Your task to perform on an android device: I feel like I need to add an extra 10 seconds of recovery to my training regimen since I am so tired after my first session of the day. 
Image 0: 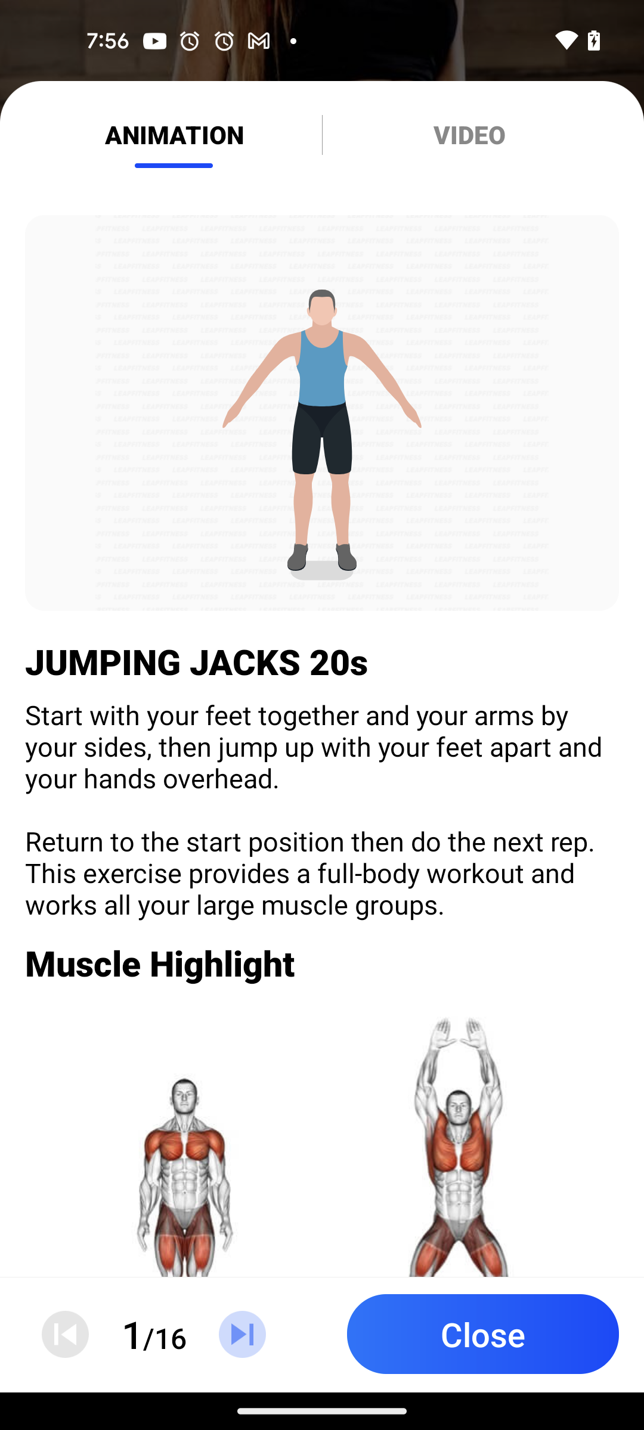
Go back to the previous page
Step 0: press back button
Image 2: 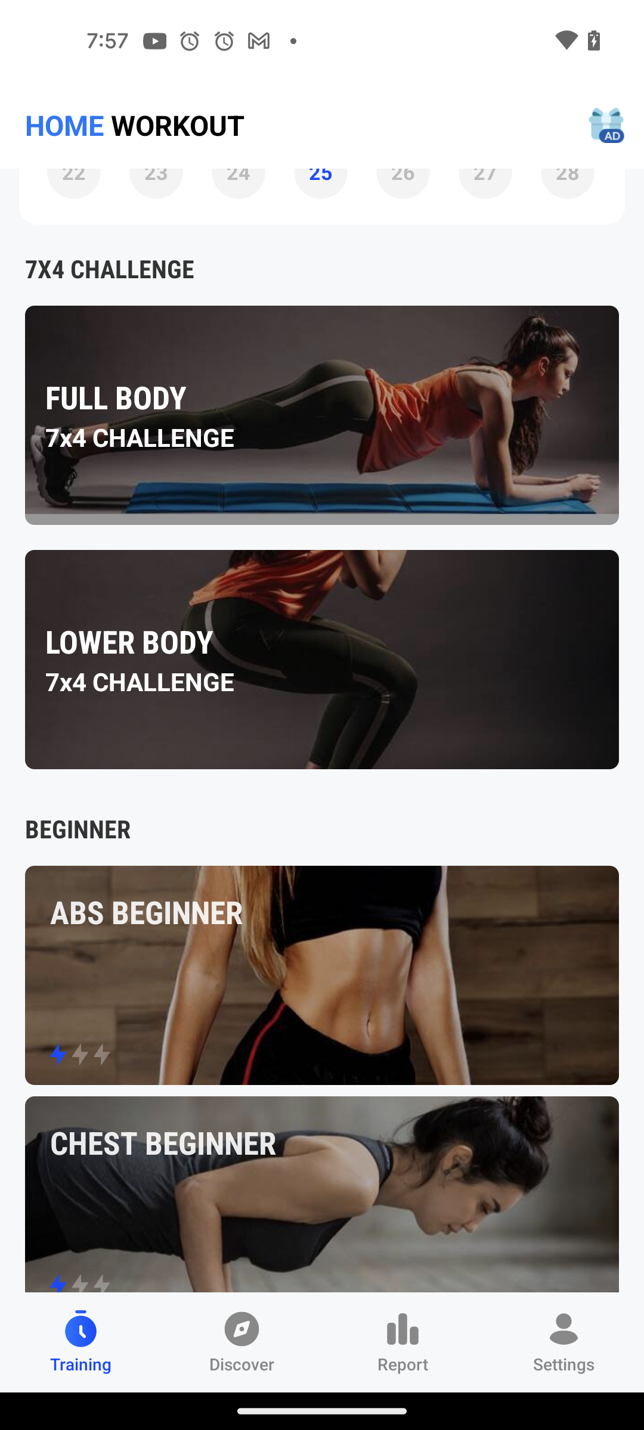
Tap on the settings option at the bottom right corner of the screen
Step 2: click (563, 1363)
Image 3: 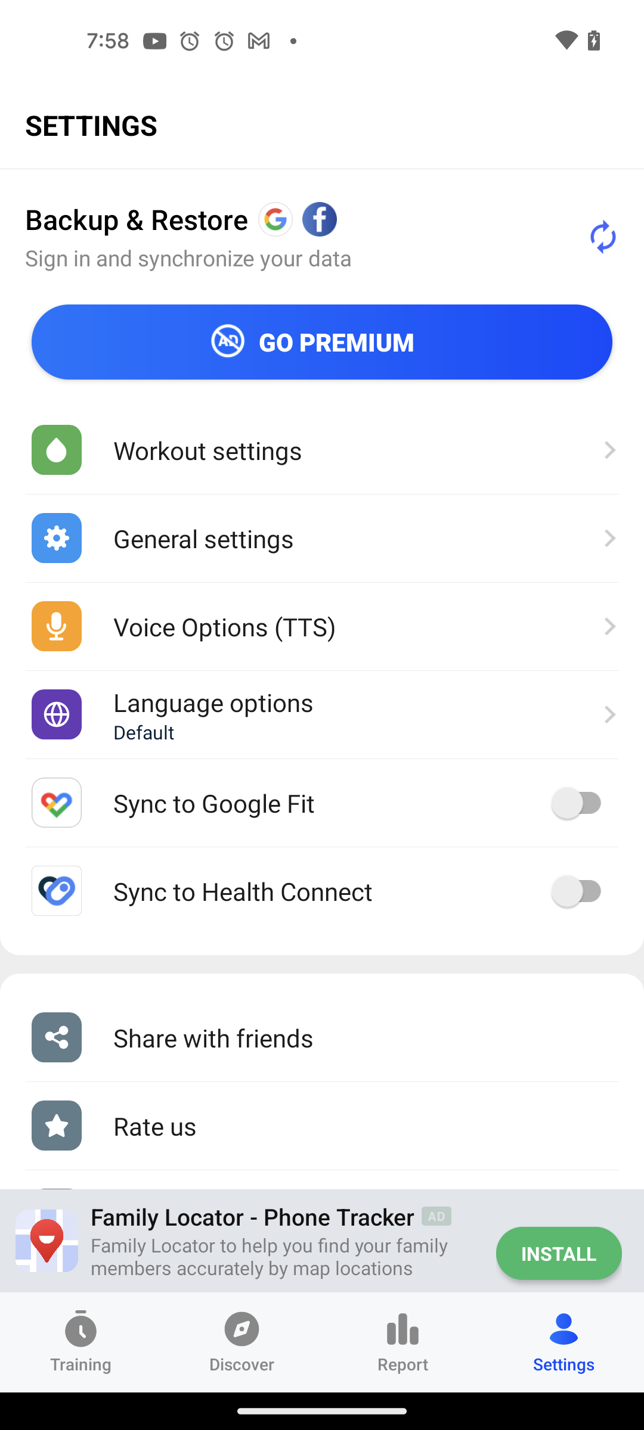
Click on the workout settings option
Step 3: click (358, 449)
Image 5: 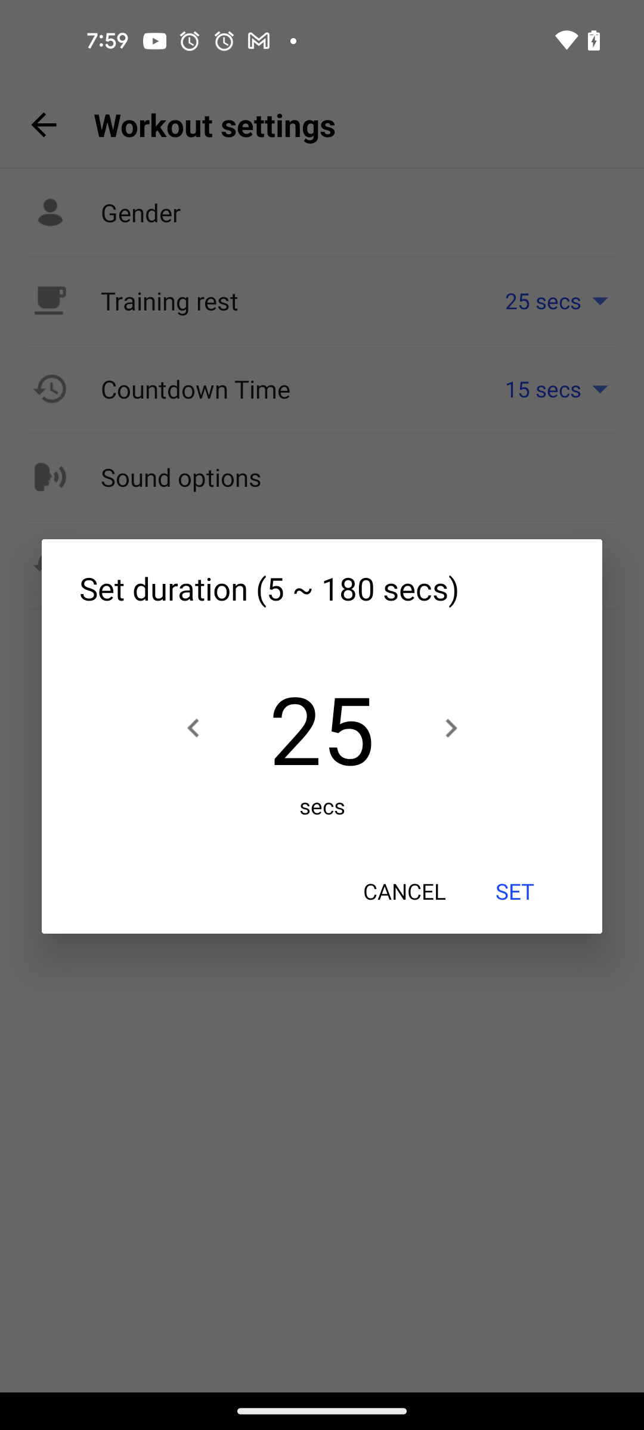
Tap on the right arrow icon to add extra 10 seconds
Step 5: click (450, 728)
Image 6: 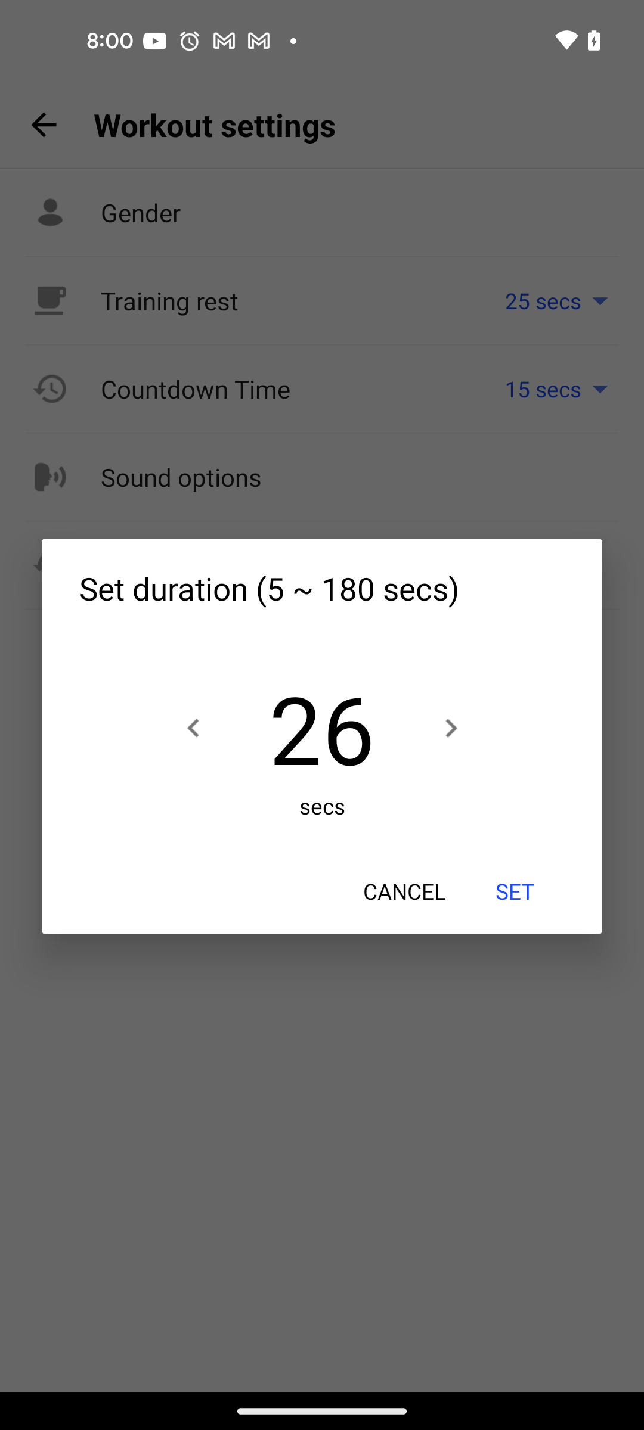
Tap on the right arrow icon to add extra 10 seconds
Step 6: click (450, 728)
Image 7: 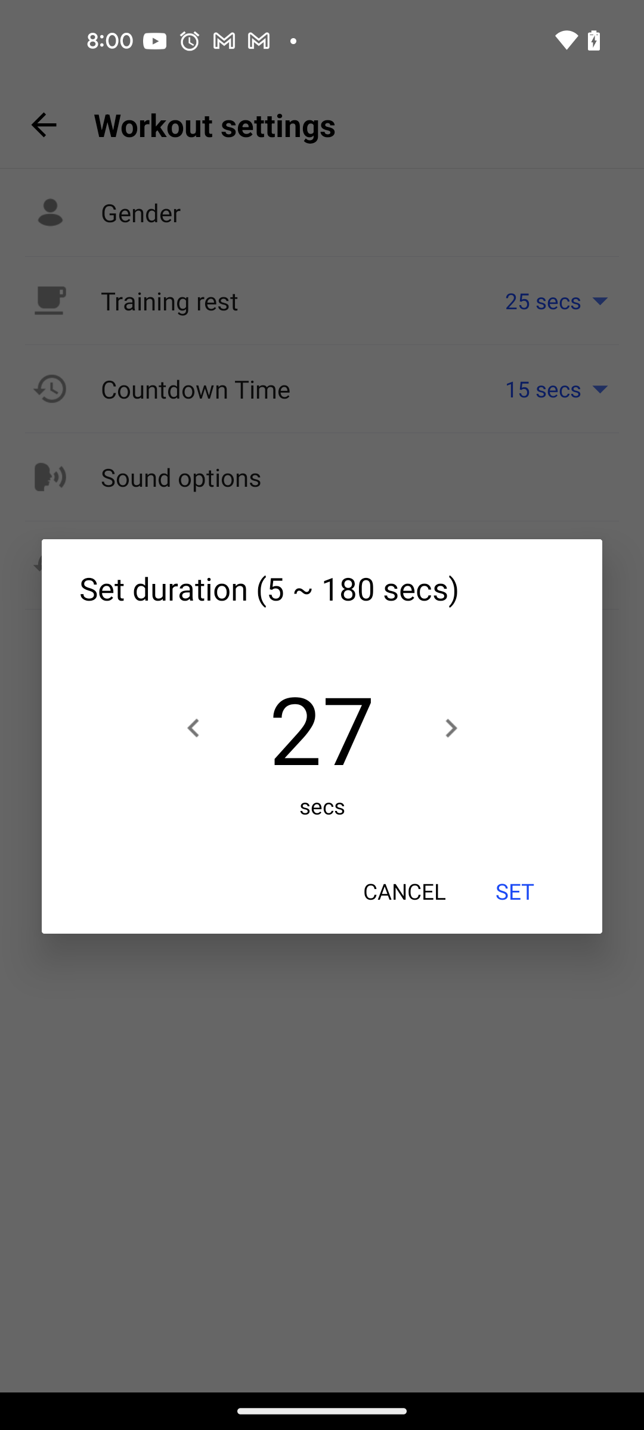
Tap on the right arrow icon to add extra 10 seconds
Step 7: click (450, 728)
Image 8: 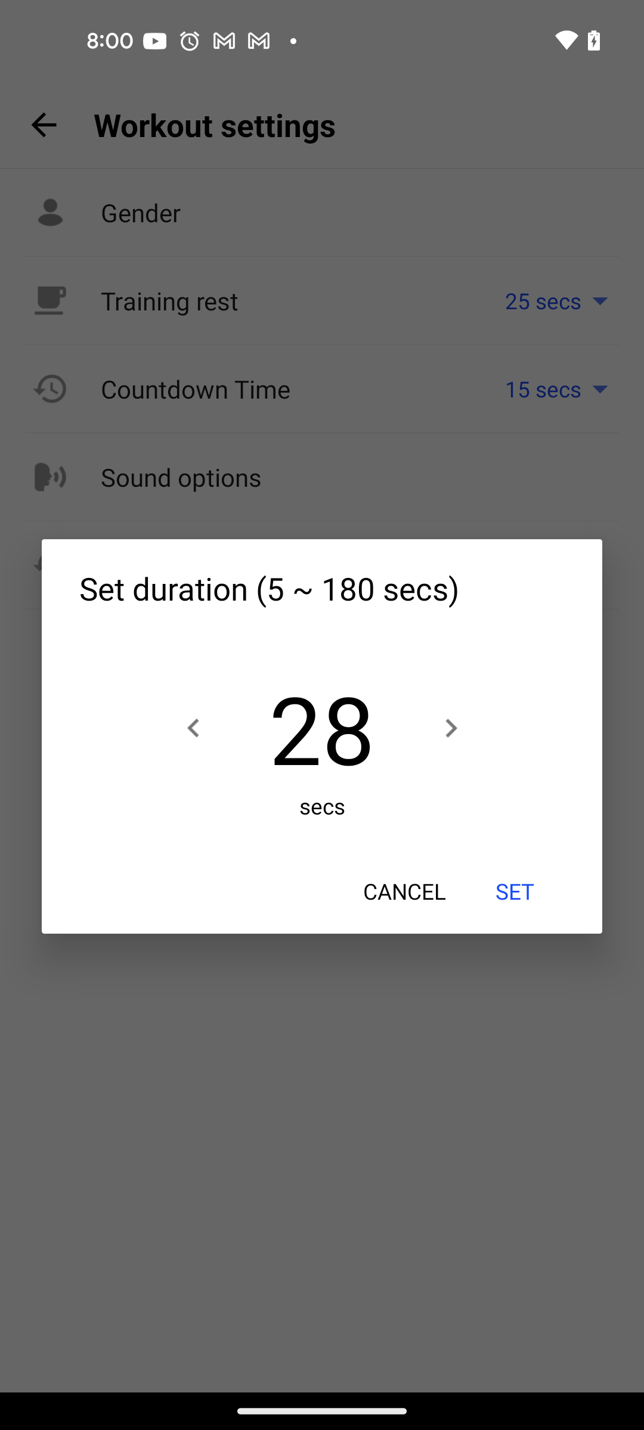
Tap on the right arrow icon to add extra 10 seconds
Step 8: click (450, 728)
Image 9: 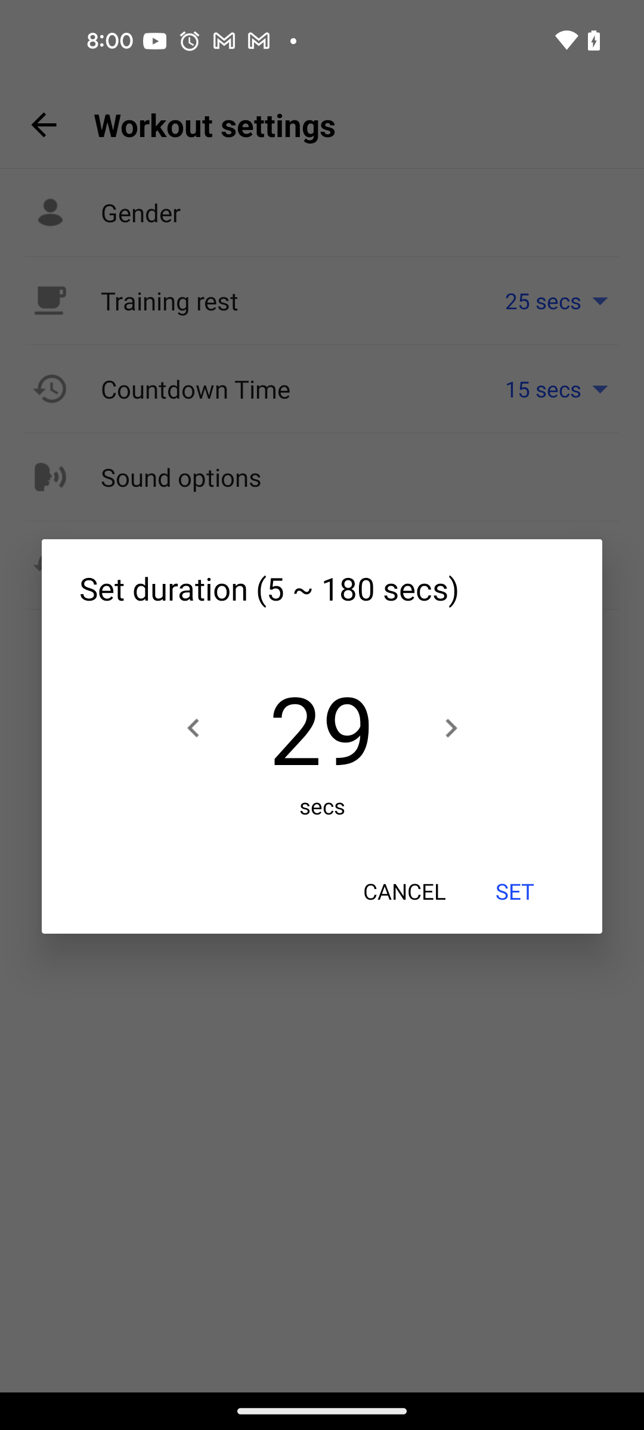
Tap on the right arrow icon to add extra 10 seconds
Step 9: click (450, 728)
Image 10: 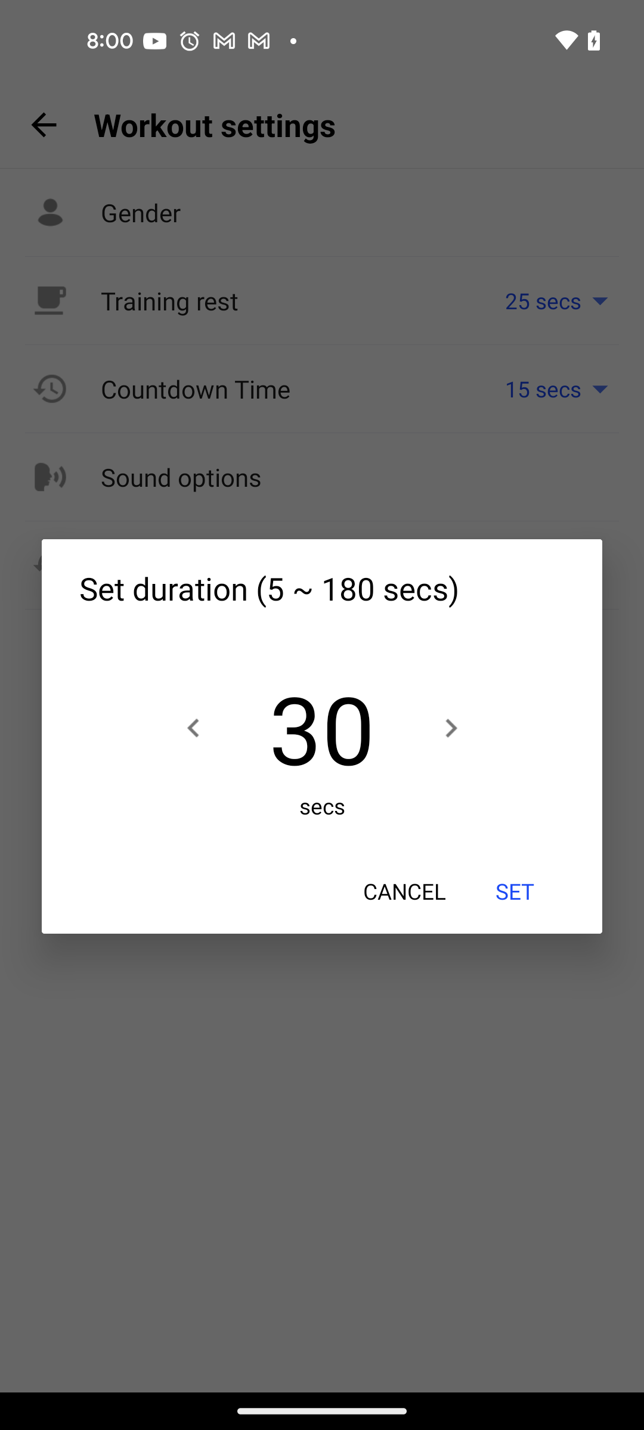
Tap on the right arrow icon to add extra 10 seconds
Step 10: click (450, 728)
Image 11: 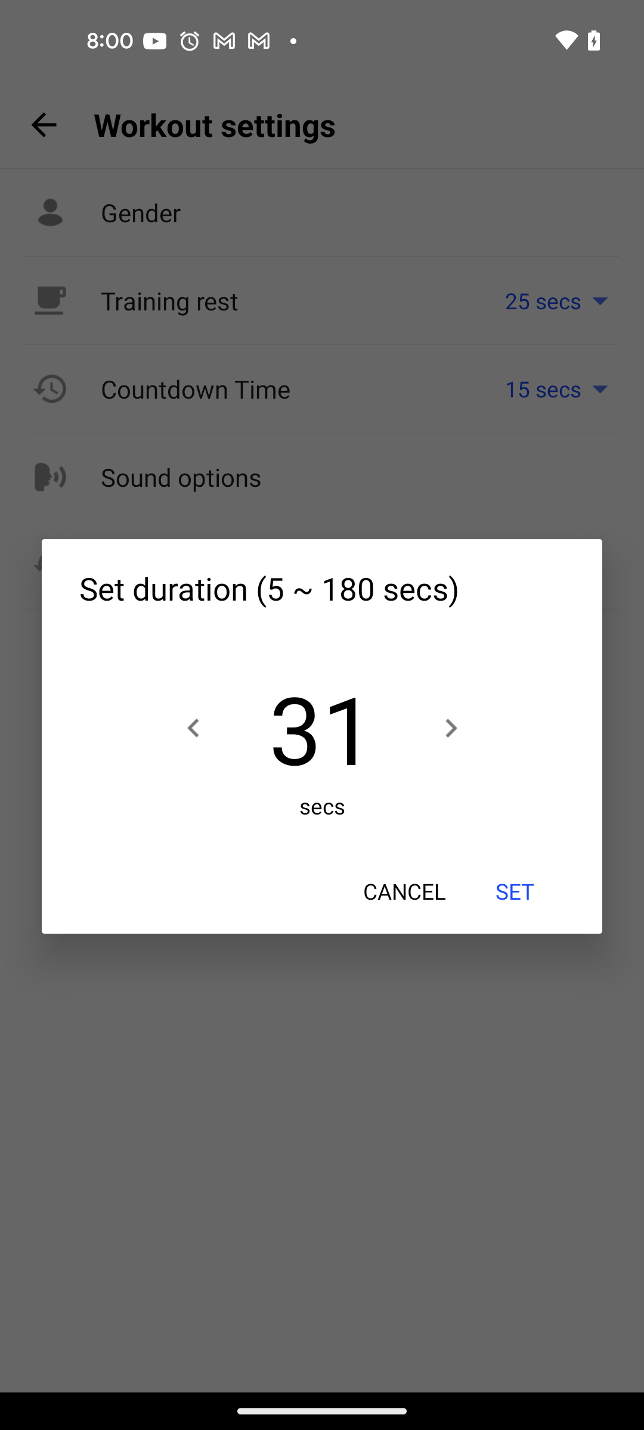
Tap on the right arrow icon to add extra 10 seconds
Step 11: click (450, 728)
Image 12: 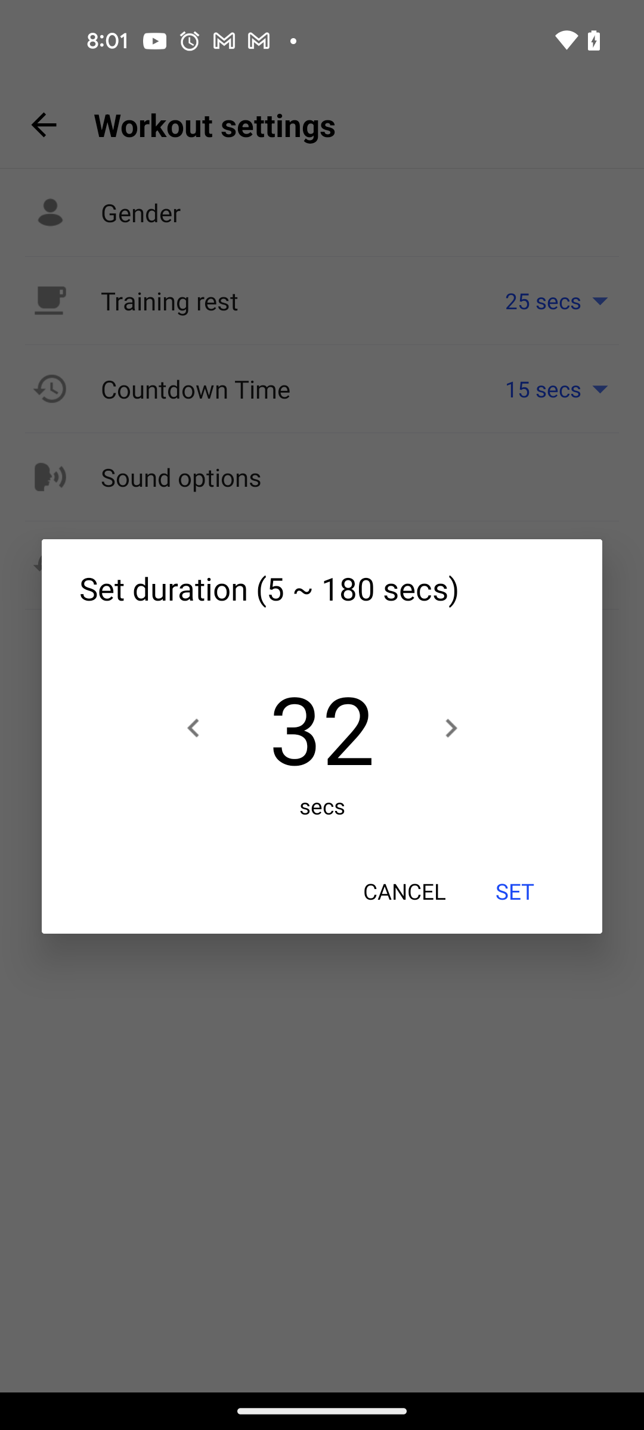
Tap on the right arrow icon to add extra 10 seconds
Step 12: click (450, 728)
Image 13: 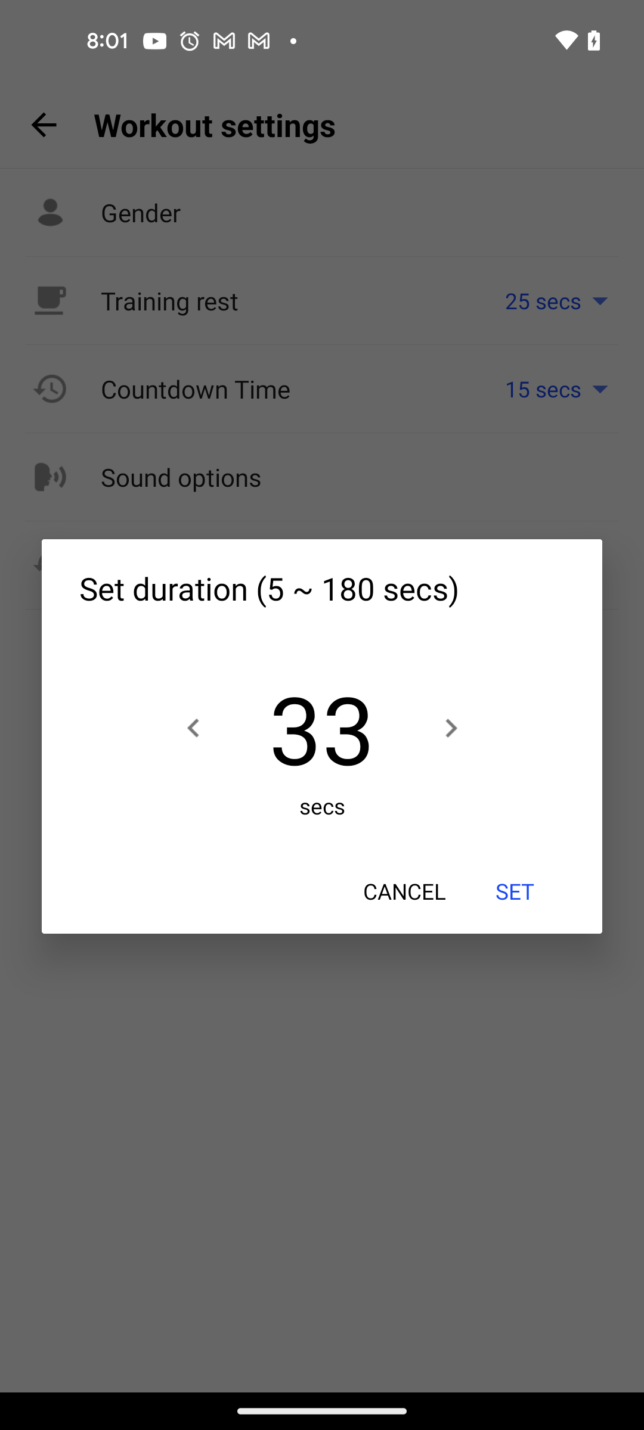
Tap on the right arrow icon to add extra 10 seconds
Step 13: click (450, 728)